Your task to perform on an android device: Send the second photo from my gallery to my friend Amelia Miller on the Snapchat app.
Image 0: 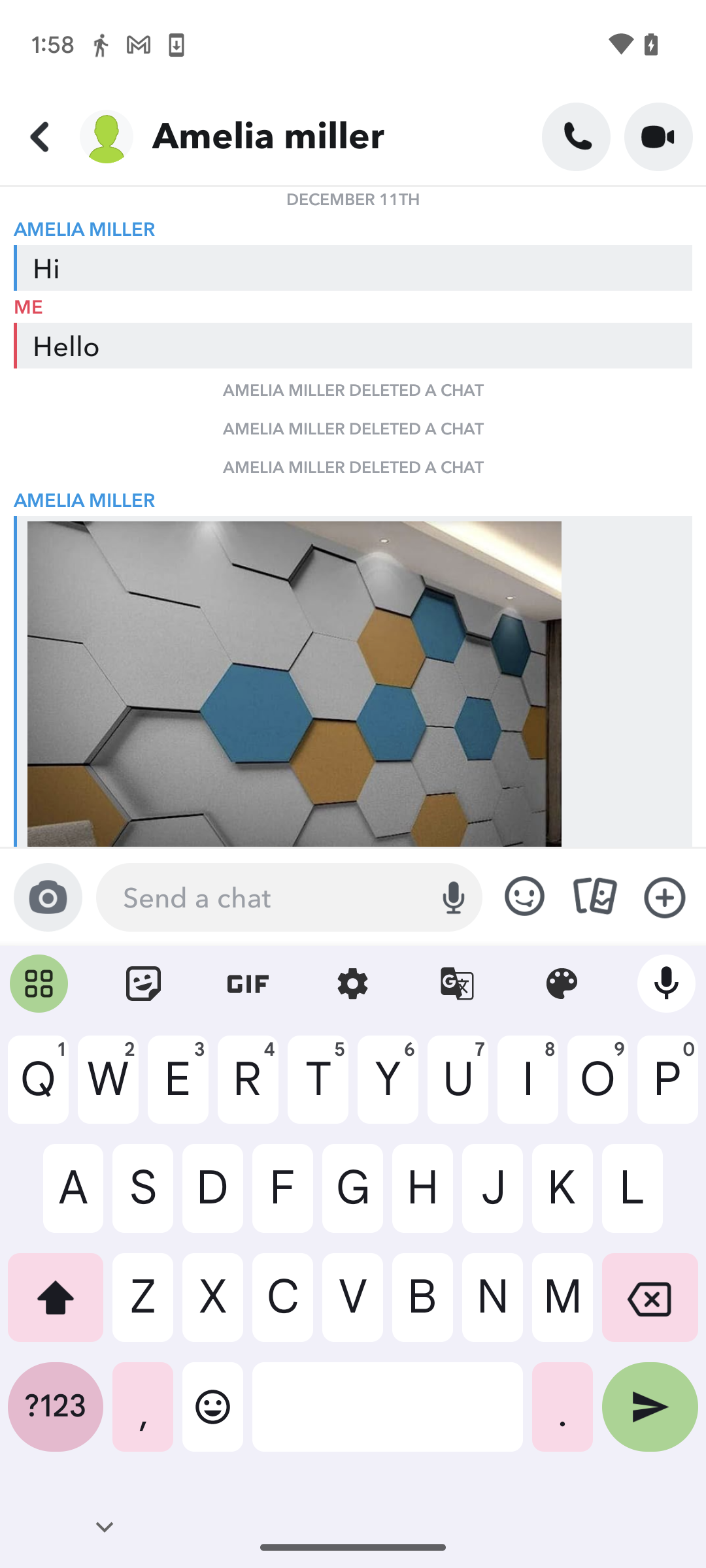
Click on the image icon above the keyboard.
Step 0: click (595, 896)
Image 1: 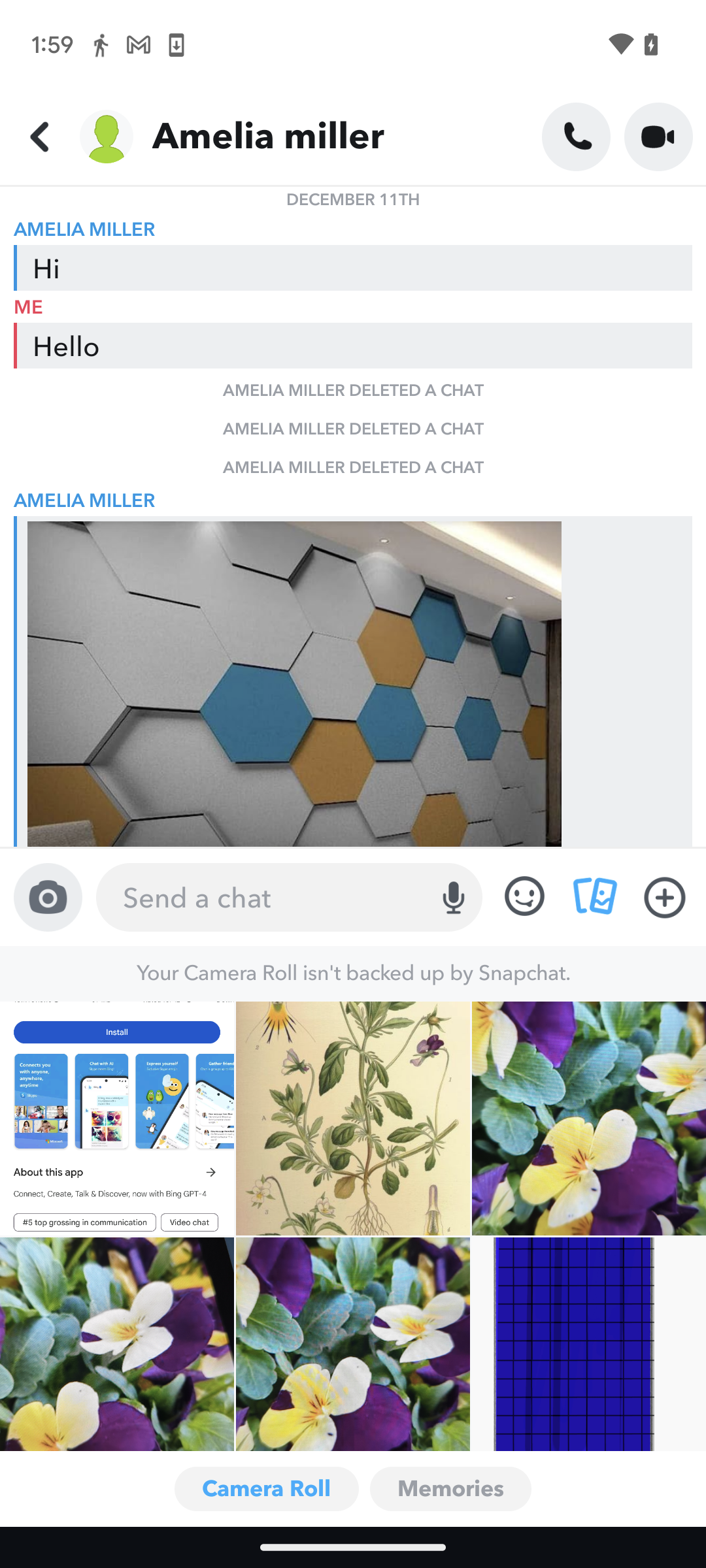
Select the second photo.
Step 1: click (352, 1119)
Image 2: 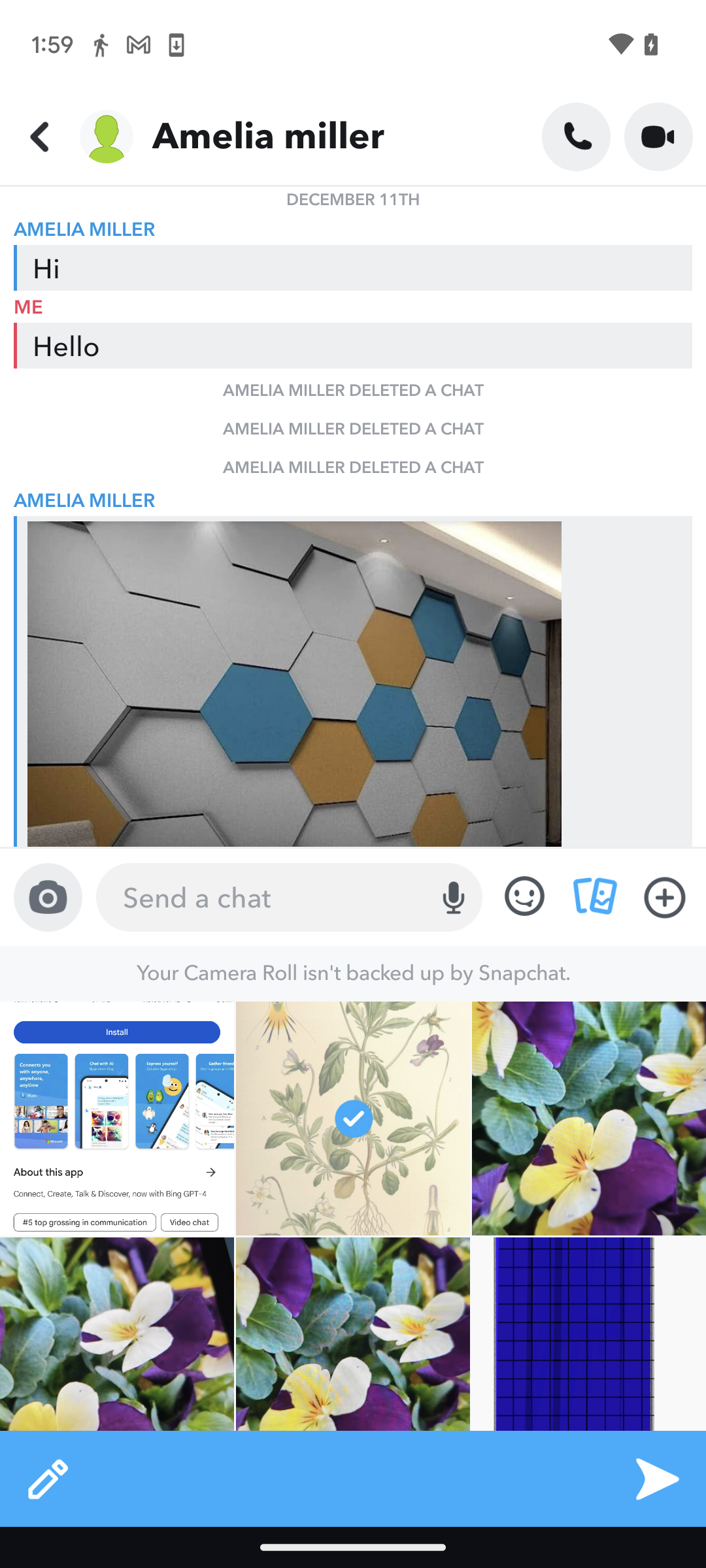
Click on the send icon at the bottom right of the screen.
Step 2: click (657, 1478)